Your task to perform on an android device: I would want to identify the plants by snapping a picture of them on the PlantIN app to learn about which species they are.
Image 0: 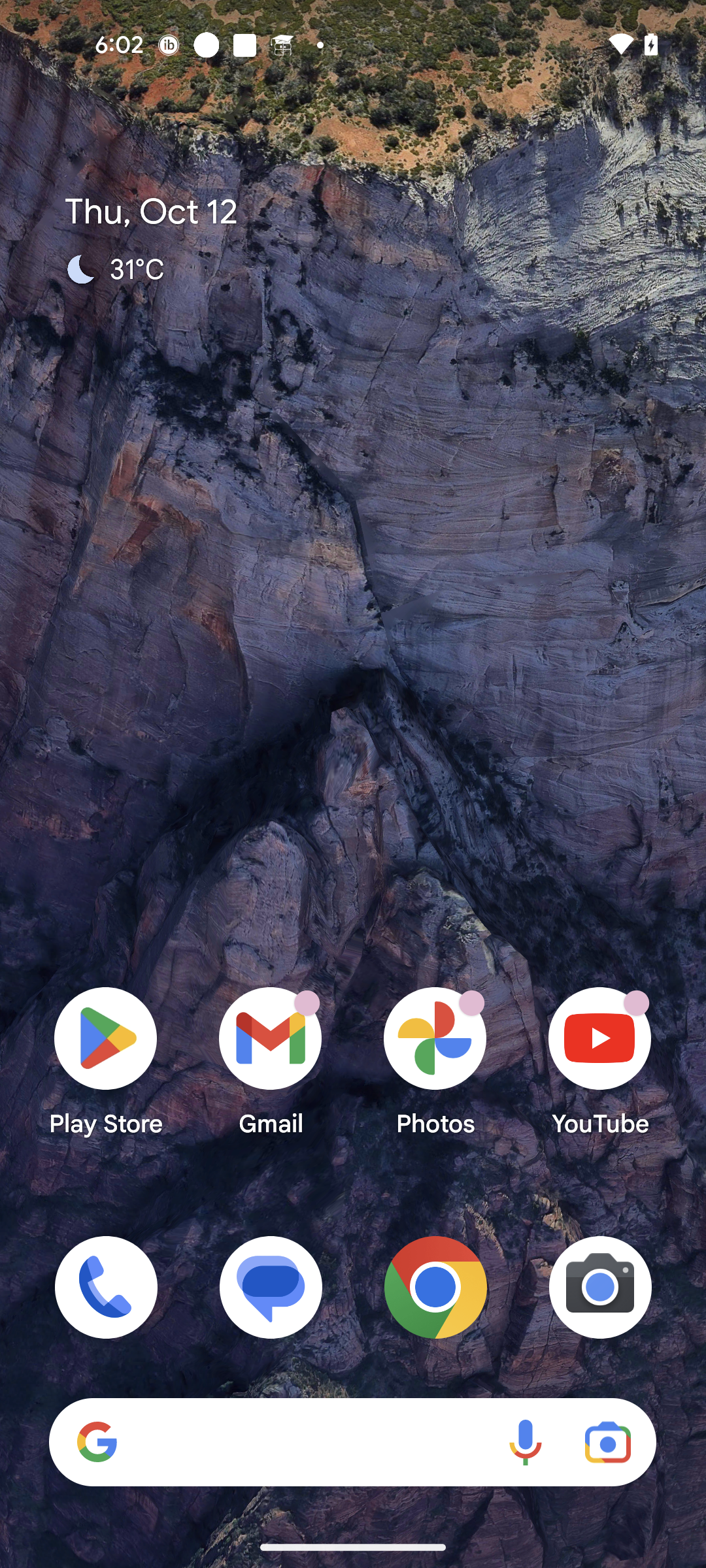
Open PlantIn app
Step 0: open app "PlantIn"
Image 1: 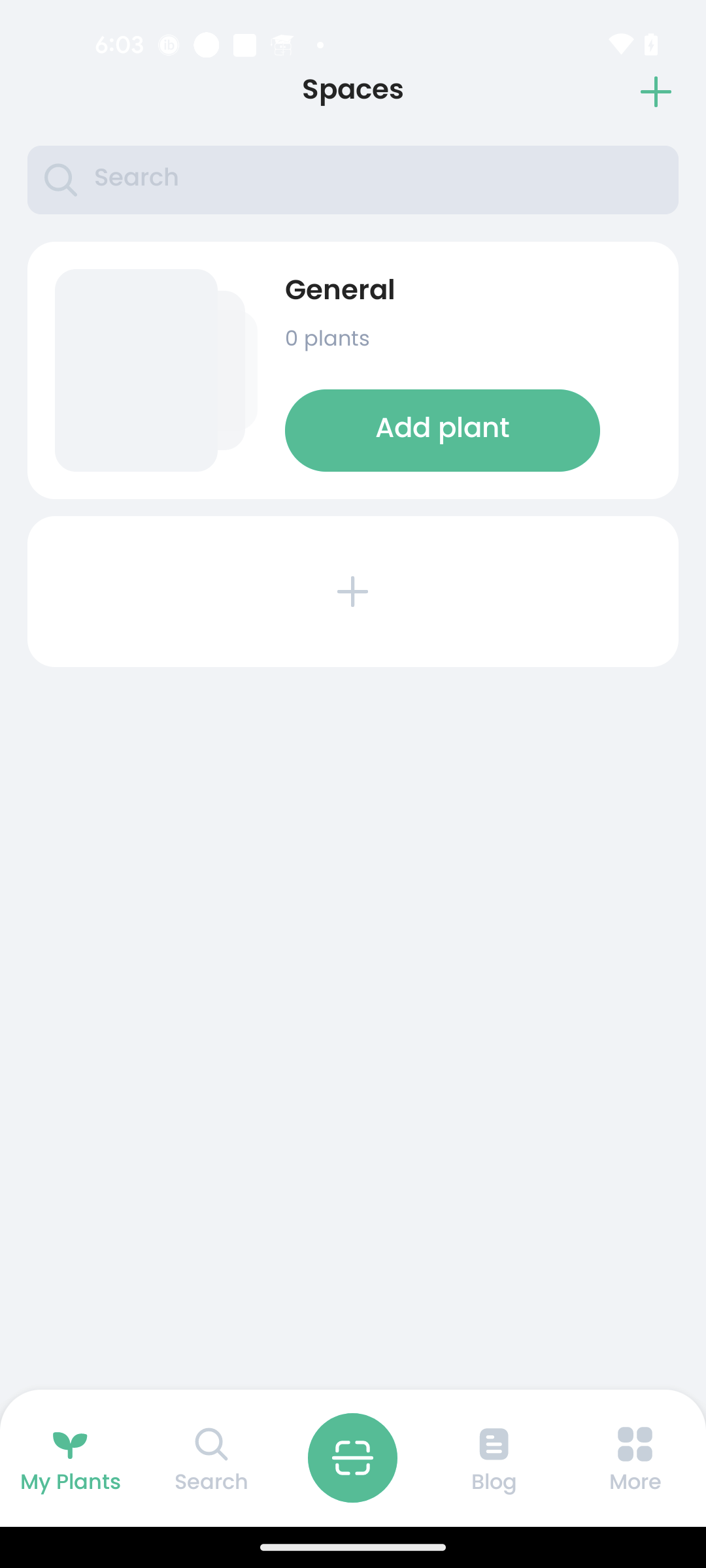
Click on the Scan icon at the bottom of the screen
Step 1: click (352, 1458)
Image 2: 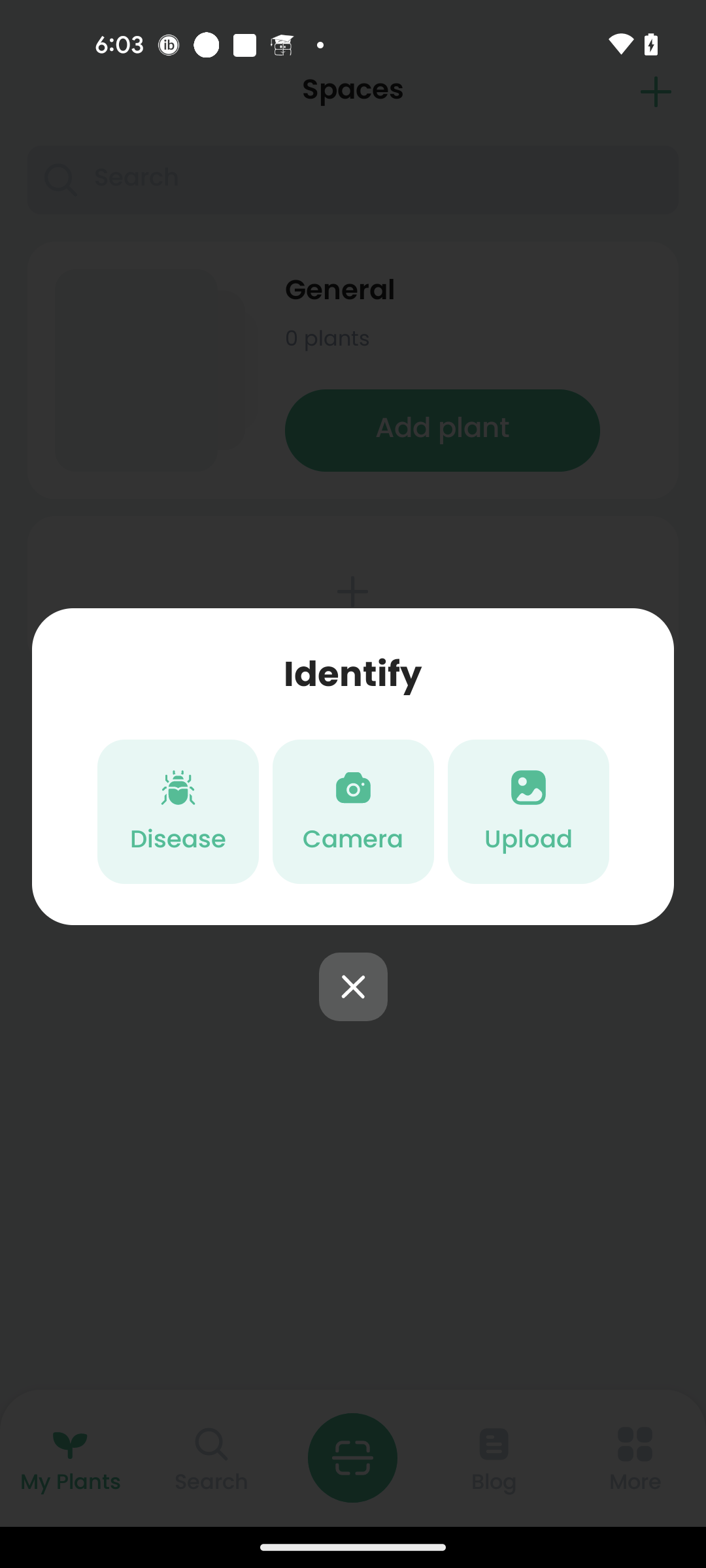
Click on the Camera option
Step 2: click (361, 799)
Image 4: 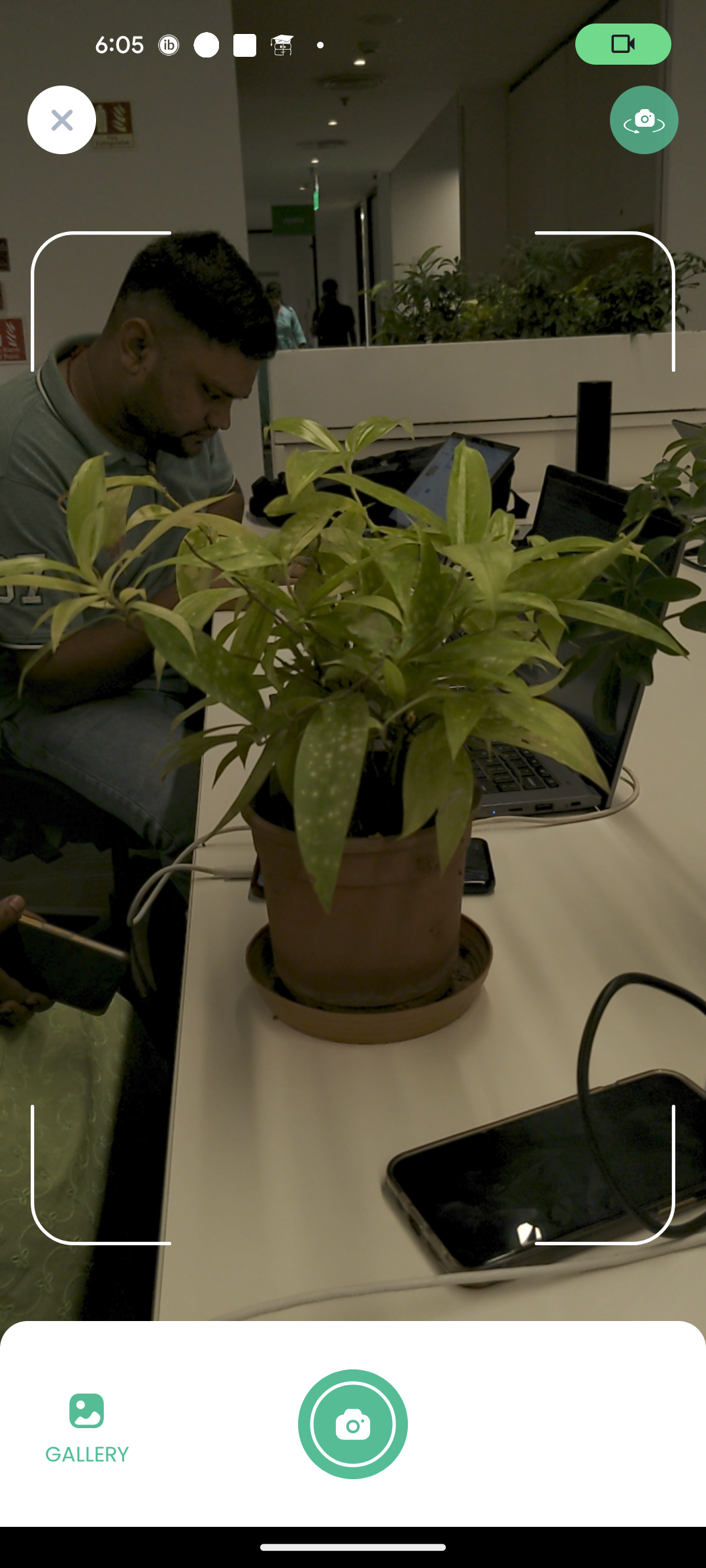
Click on the camera button
Step 4: click (354, 1431)
Image 5: 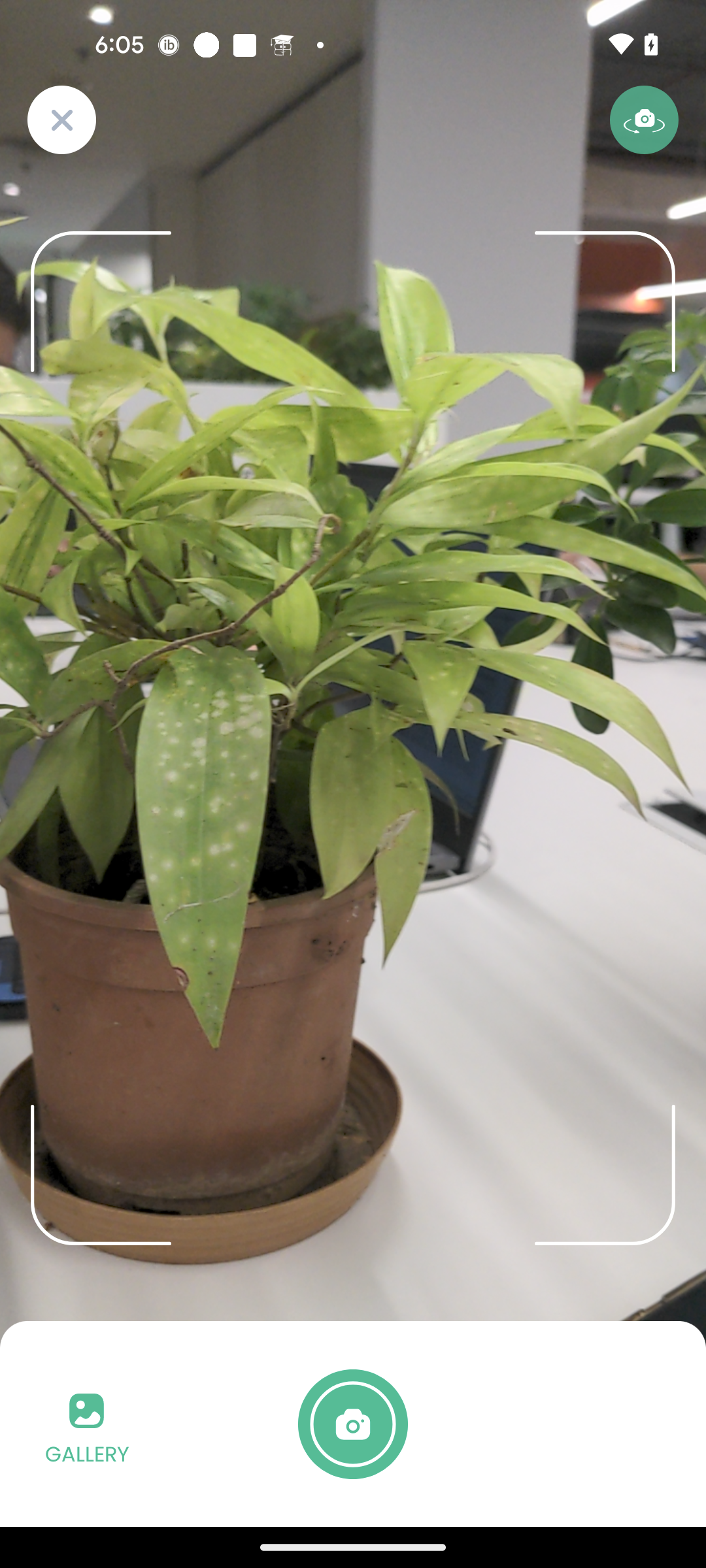
Click on the camera button
Step 5: wait